Your task to perform on an android device: Search for Rose cafe then Review the directions and apply Public Transit mode and start the navigation
Image 0: 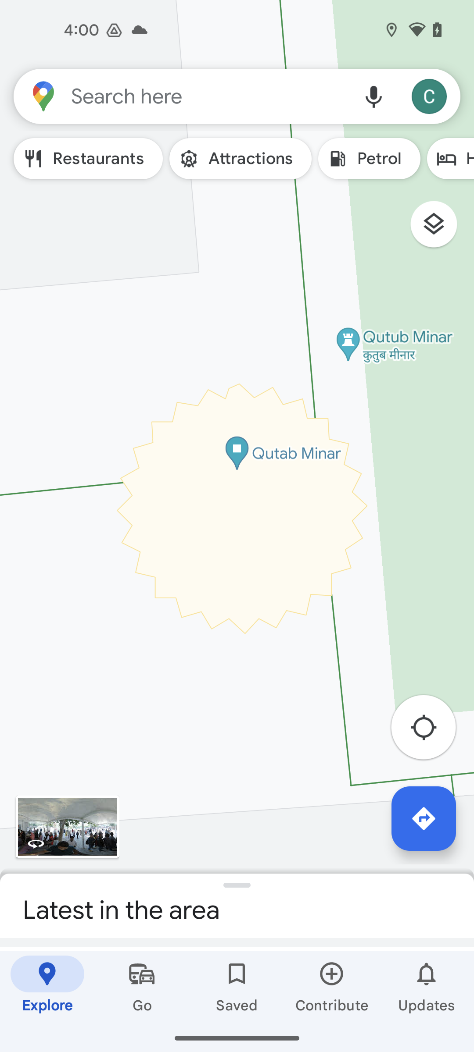
Click on the search bar at the top of the screen
Step 0: click (208, 96)
Image 1: 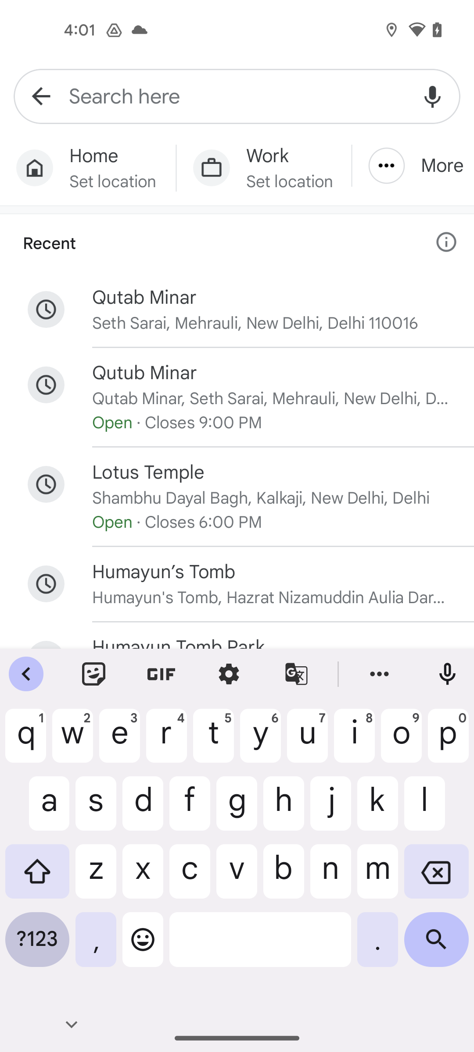
Search for Rose cafe
Step 1: type "Rose cafe"
Image 2: 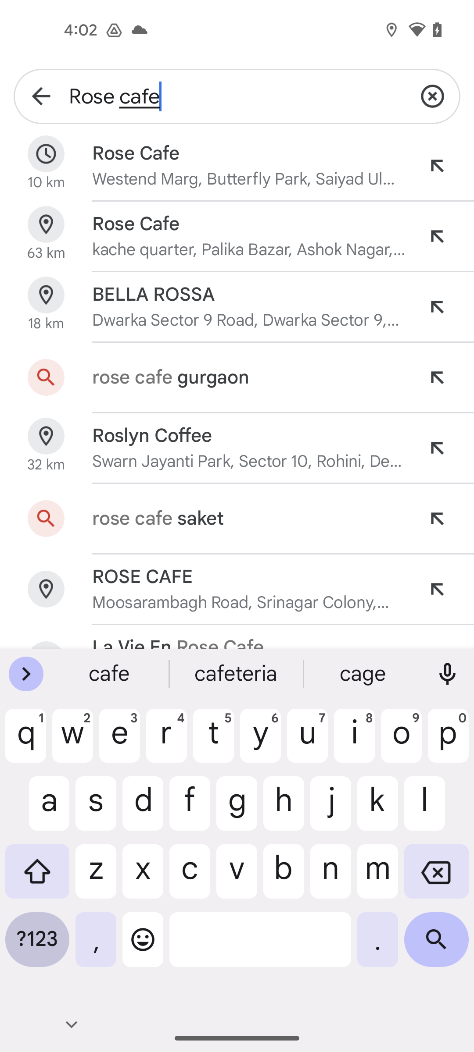
Click on the search icon at the bottom right corner of the screen
Step 2: click (436, 946)
Image 3: 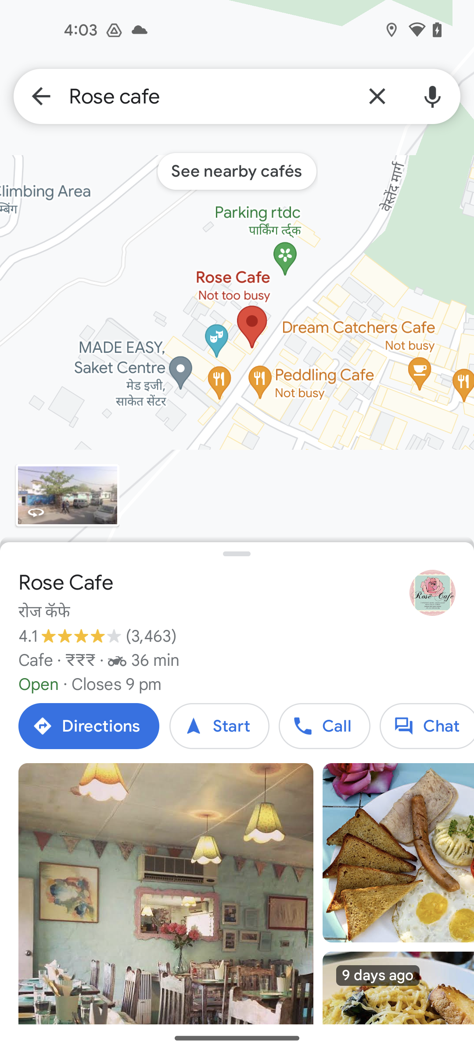
Click on the Directions option
Step 3: click (89, 726)
Image 4: 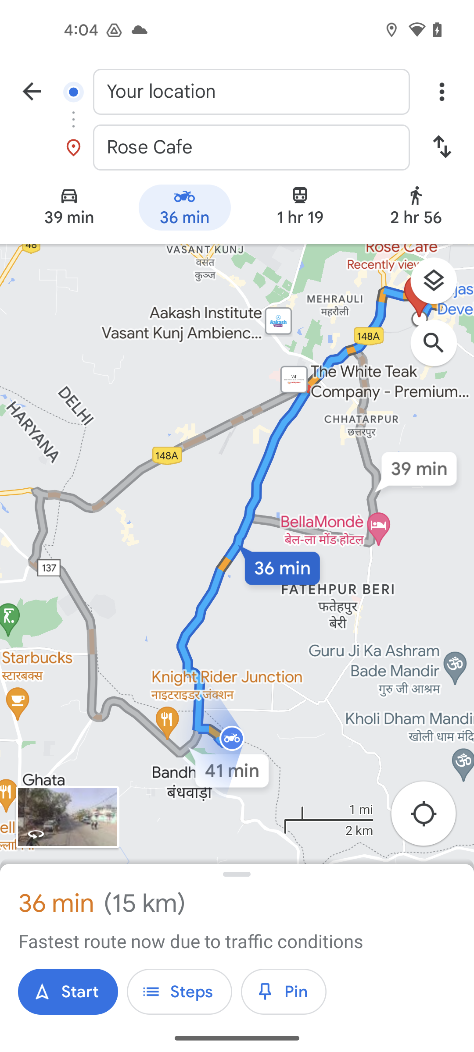
Click on the public transit icon
Step 4: click (300, 210)
Image 5: 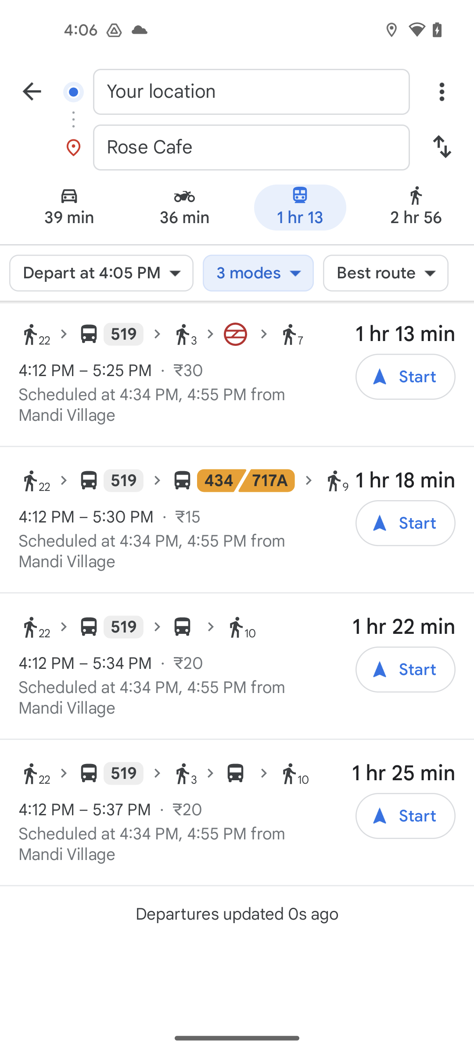
Click on the start button of the first result
Step 5: click (406, 377)